Your task to perform on an android device: Rename the folder feedback sheet to rater feedback sheet.
Image 0: 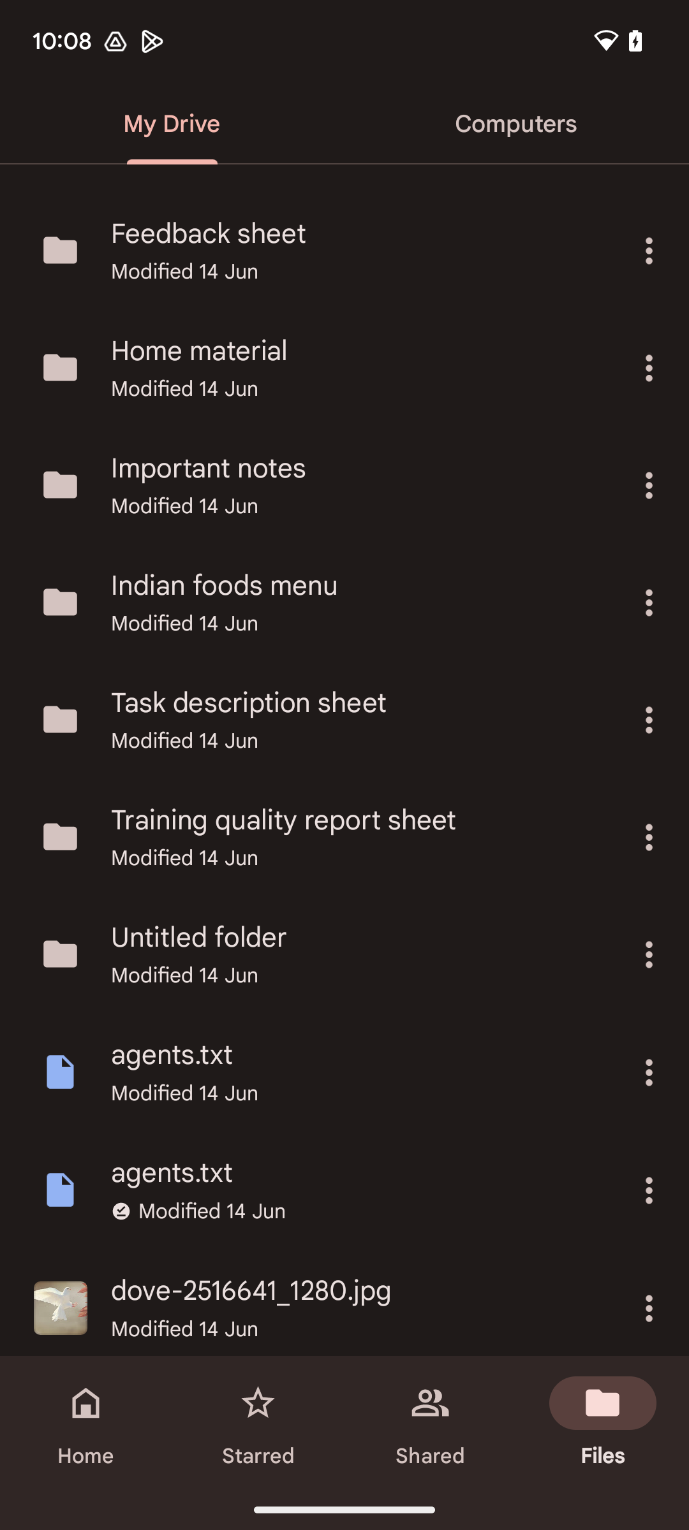
click on the three dots of the feedback sheet 
Step 0: click (648, 251)
Image 1: 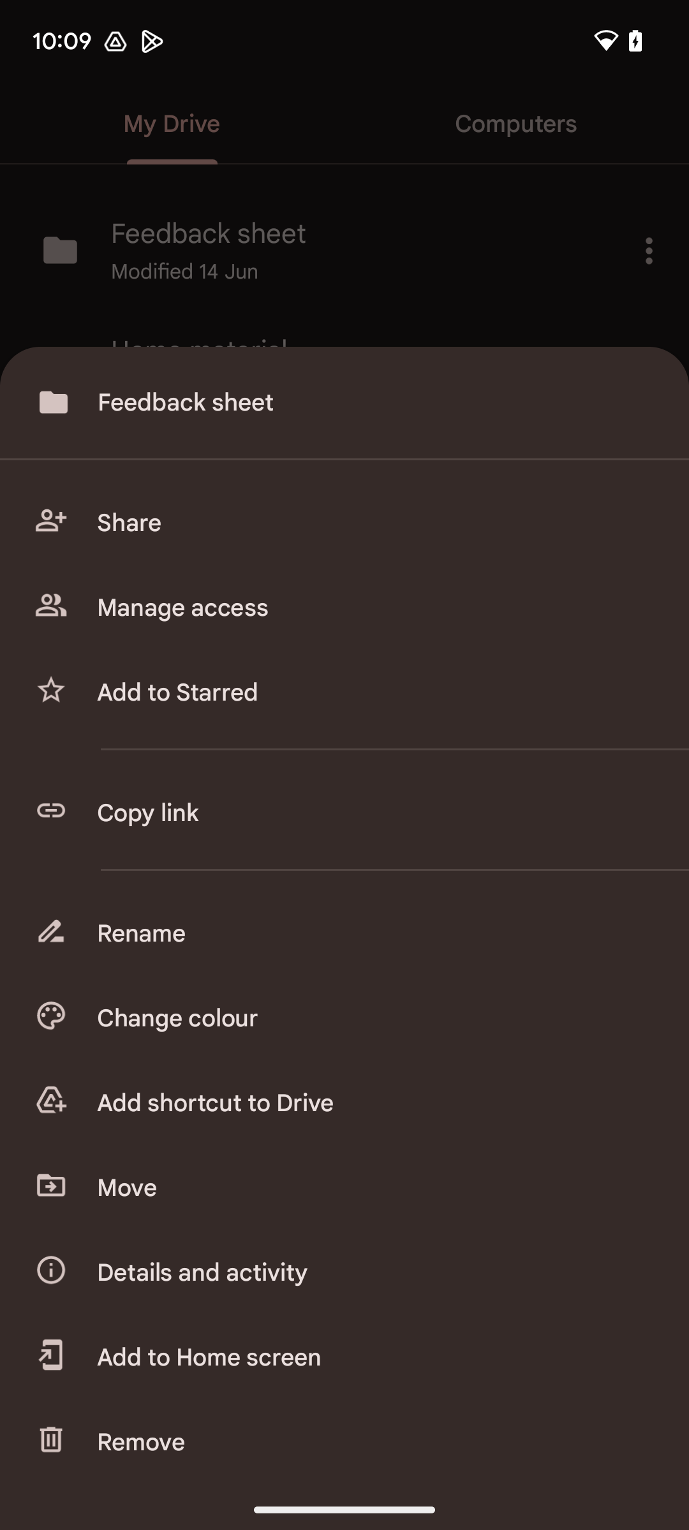
go to the rename option
Step 1: click (373, 933)
Image 2: 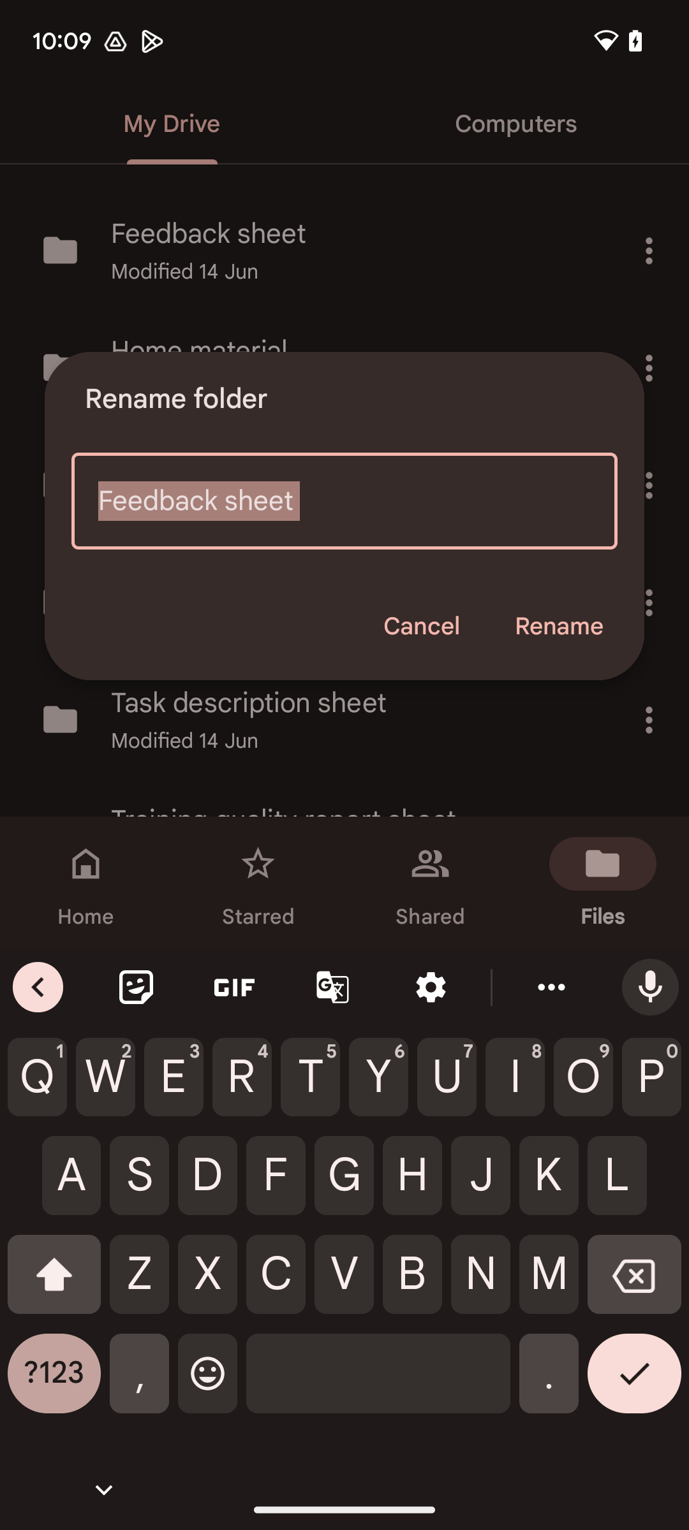
enter the name Rater feedback sheet 
Step 2: type "Rater feedback sheet "
Image 3: 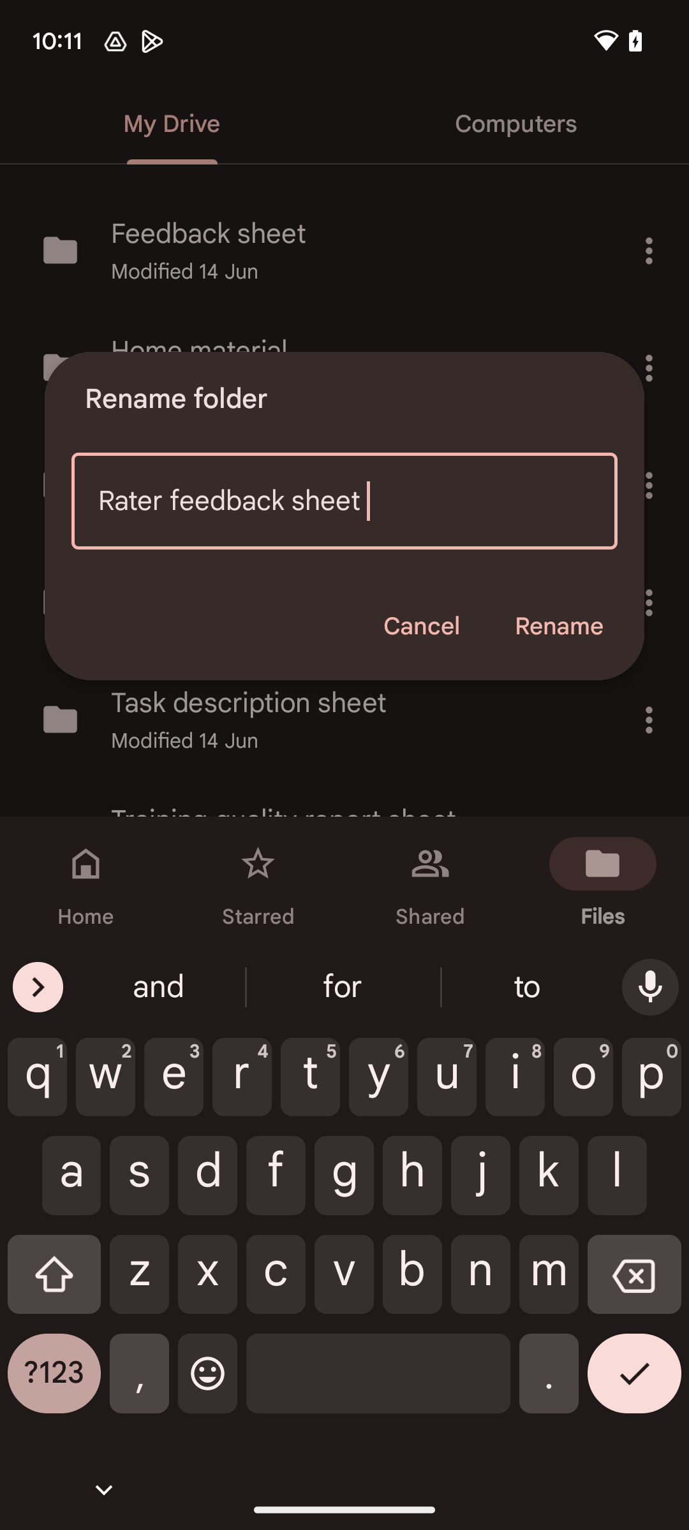
click on the rename button
Step 3: click (558, 626)